Your task to perform on an android device: I have to go to Brussels-Central for work-related reasons. Use the trainline app to locate a rail leaving after 6:00 PM on November 14 from Brussels-Centraal to Beersel.
Image 0: 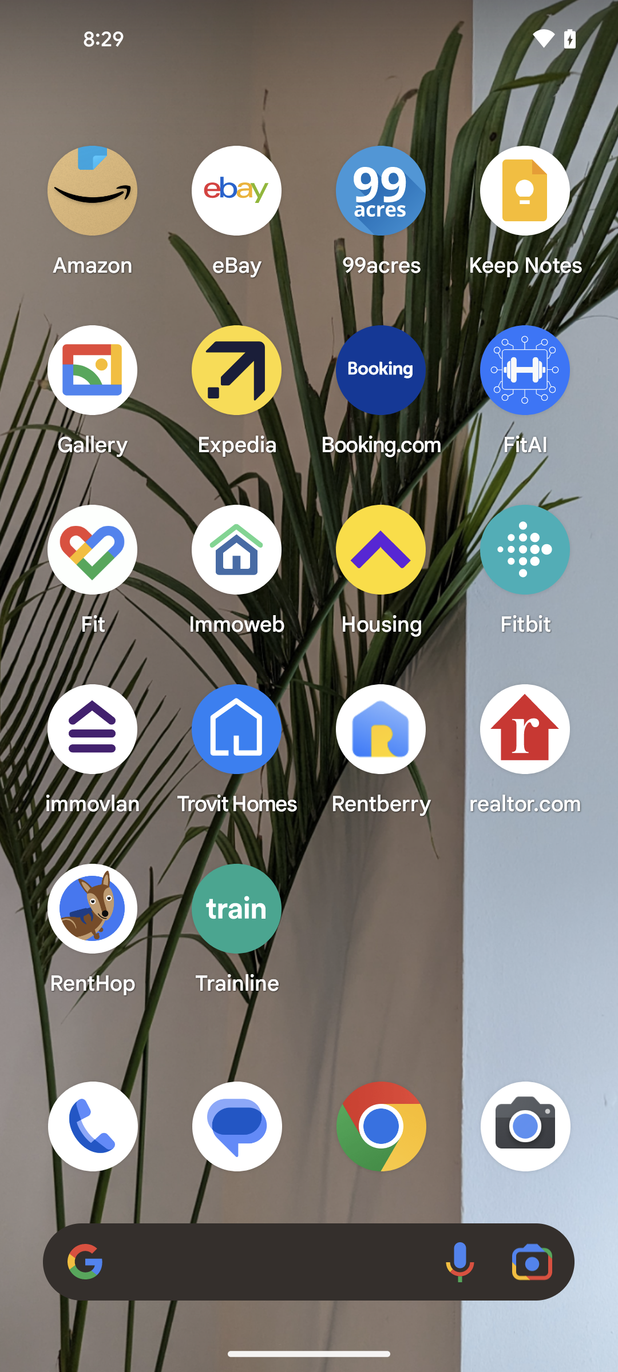
Open the trainline app
Step 0: open app "Trainline"
Image 1: 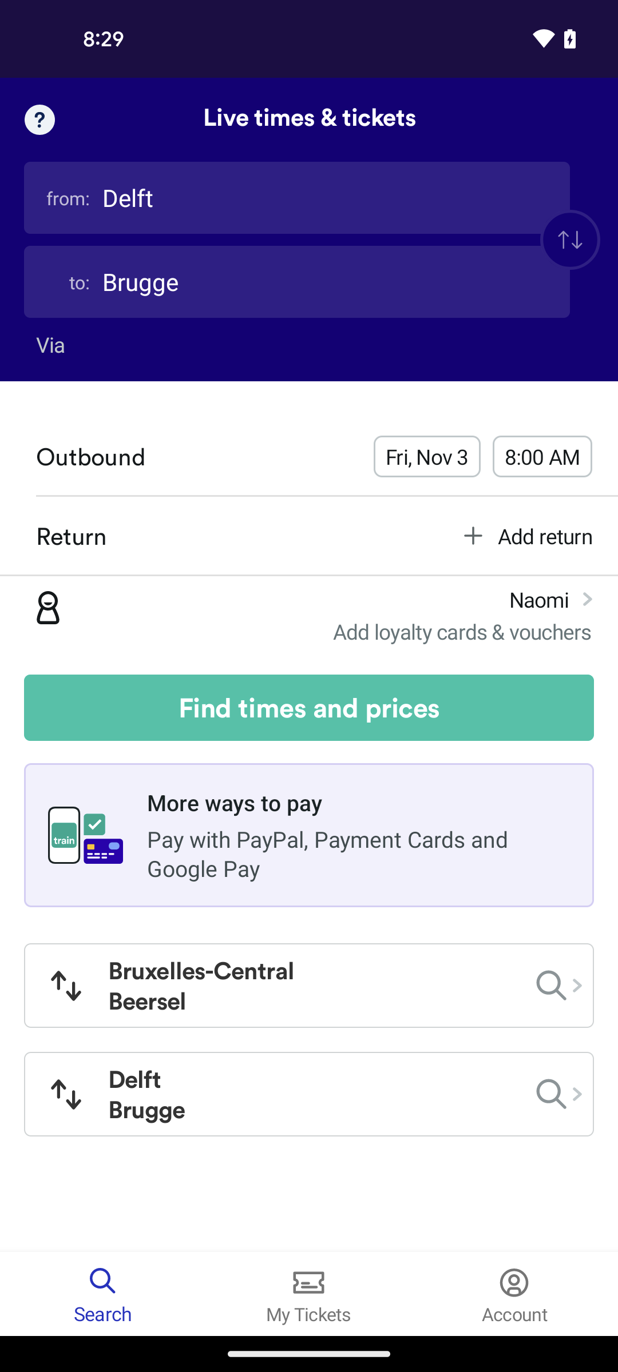
Tap on the departure station search bar
Step 1: click (296, 198)
Image 2: 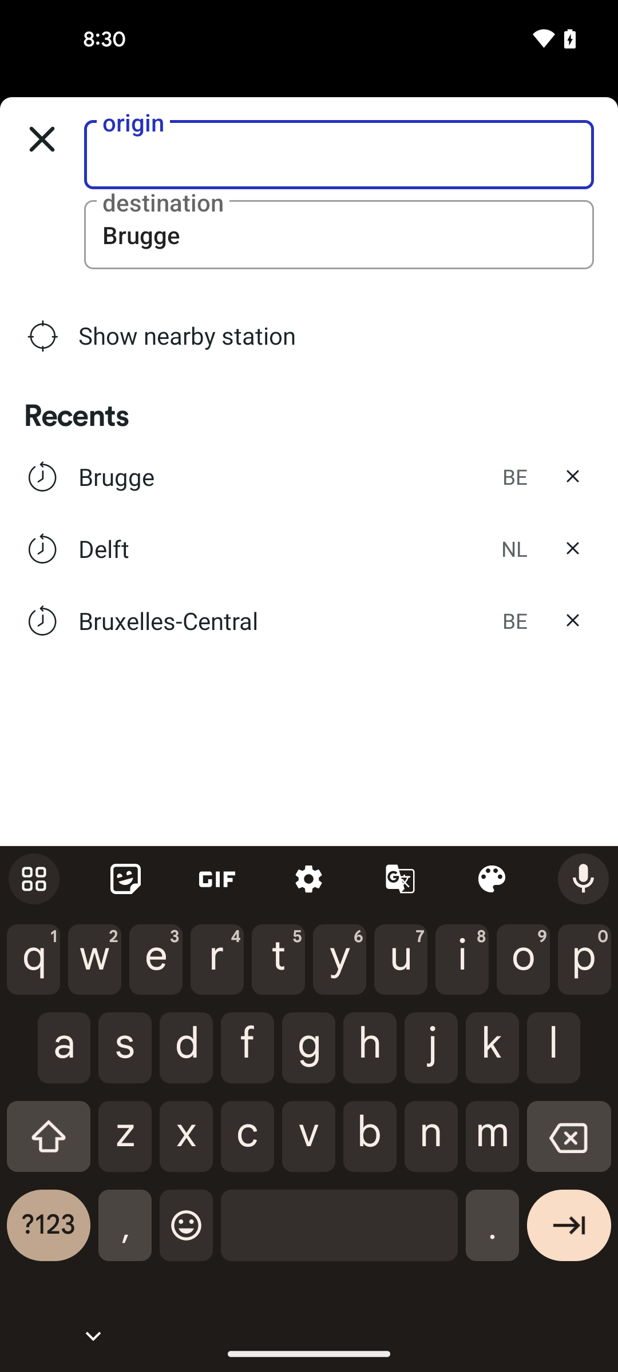
Search for Brussels-Central
Step 2: type "Brussels-Central"
Image 3: 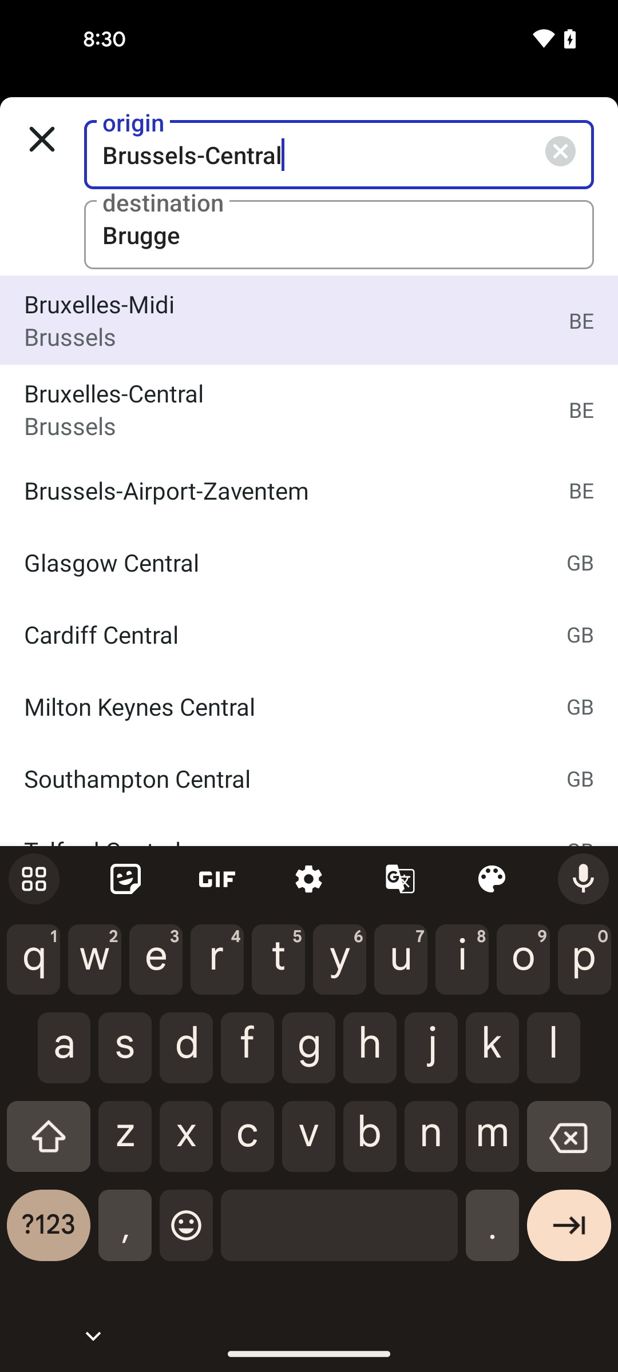
Select the second search result
Step 3: click (284, 393)
Image 4: 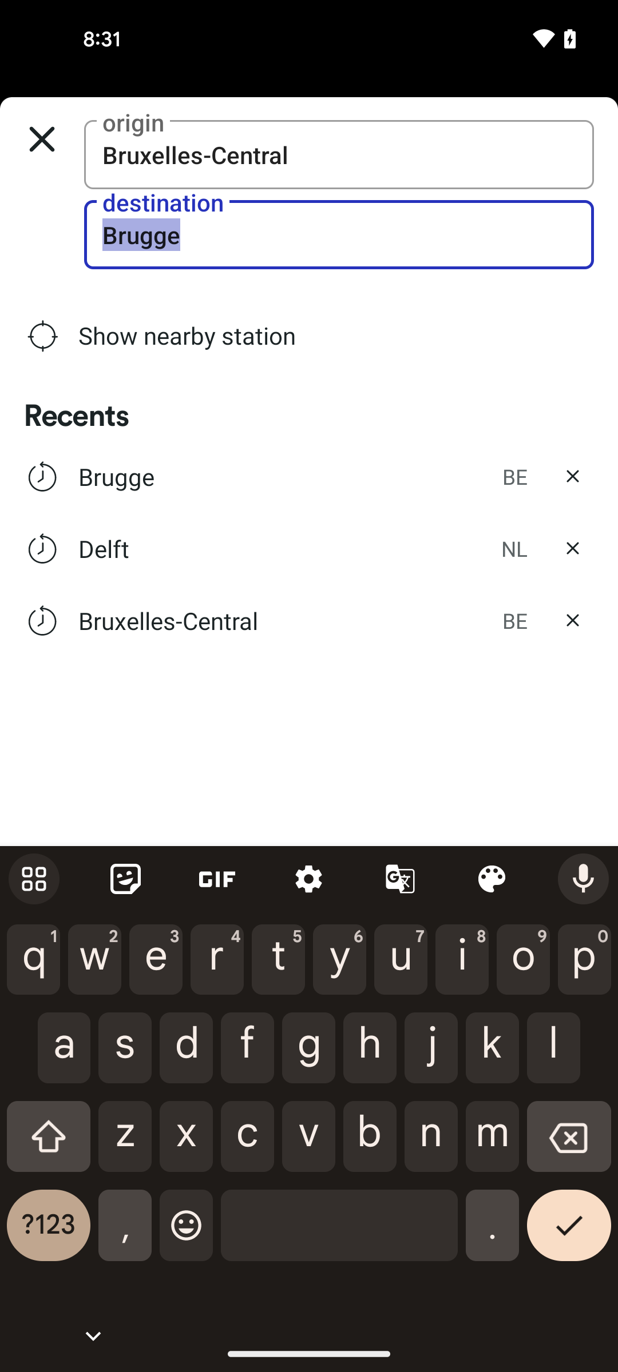
Search the destination to Beersel
Step 4: type "Beersel"
Image 5: 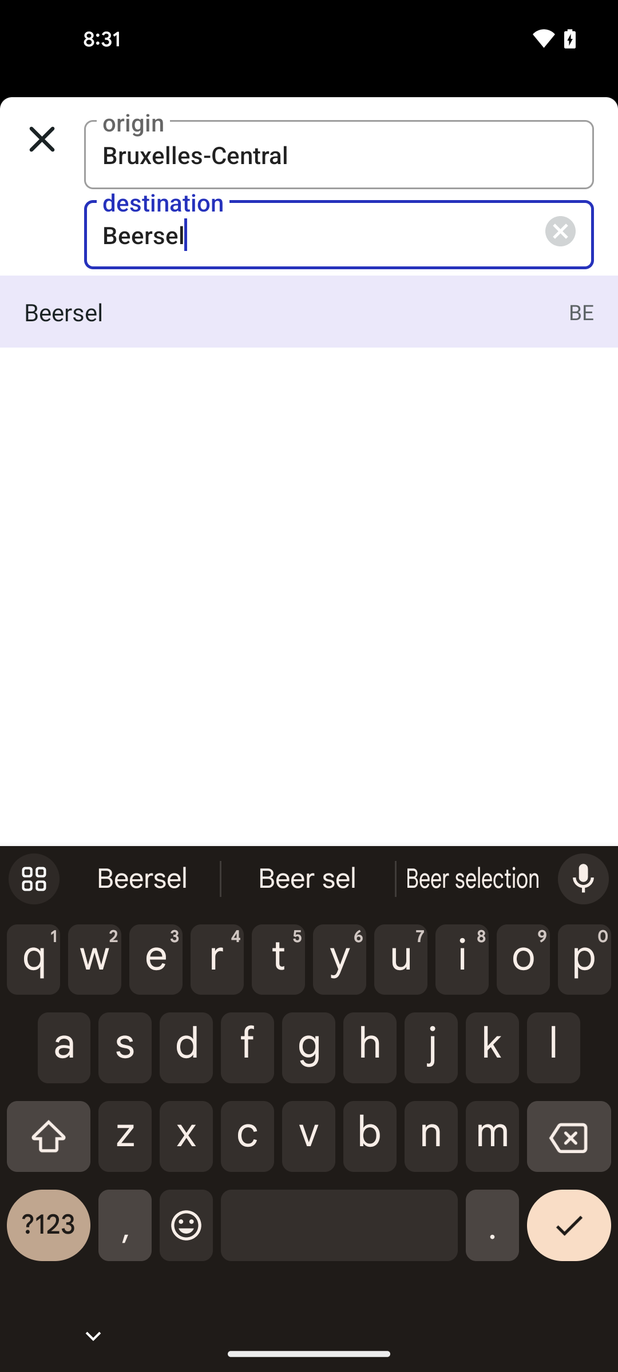
Select the search result
Step 5: click (284, 312)
Image 6: 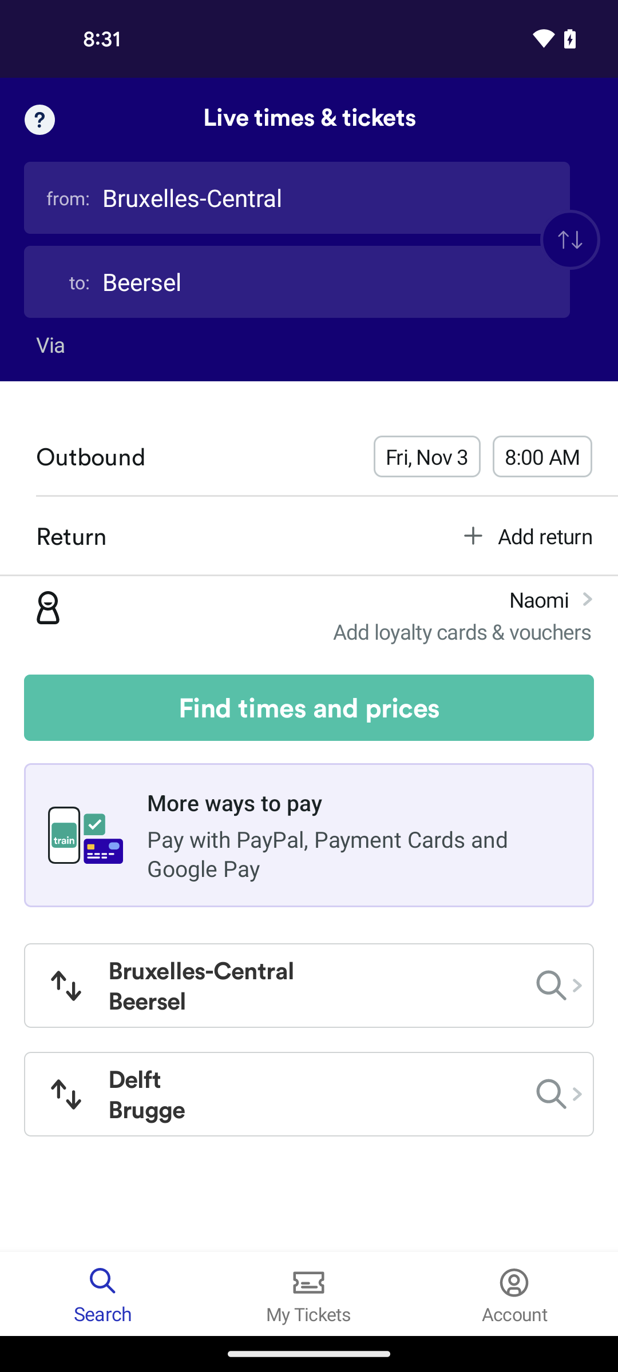
Tap on the date Fri,Nov 3 option
Step 6: click (427, 456)
Image 7: 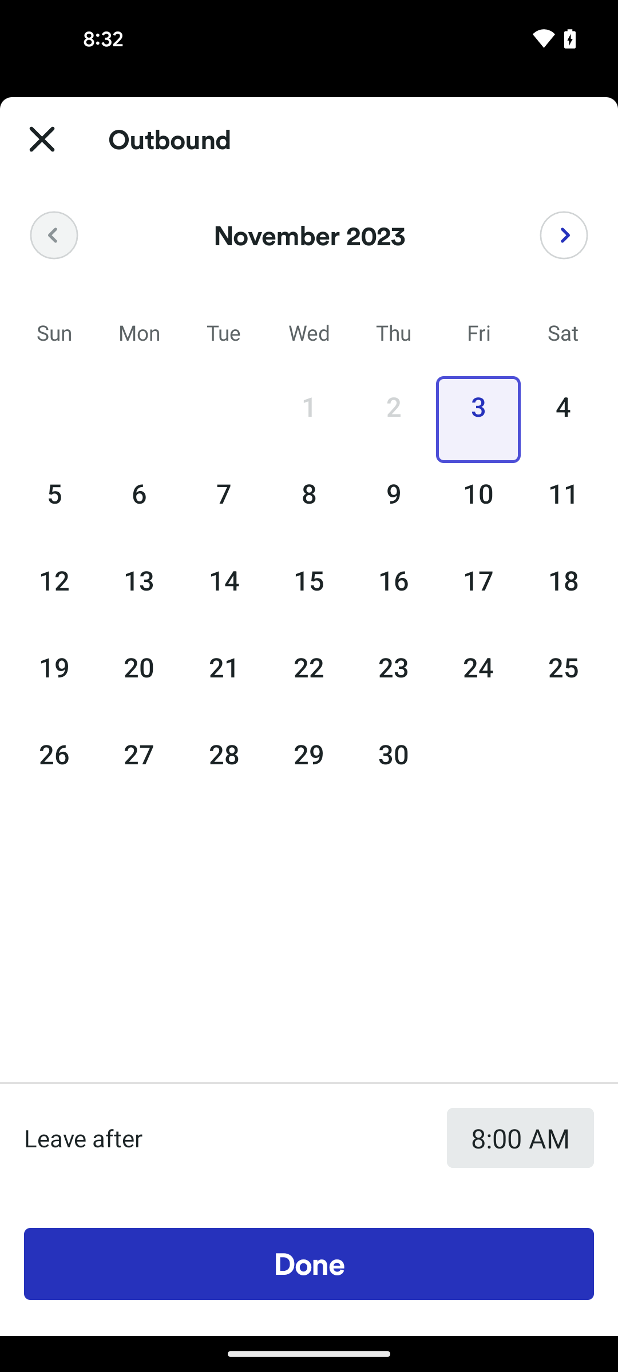
Select the date to 14 november
Step 7: click (224, 580)
Image 8: 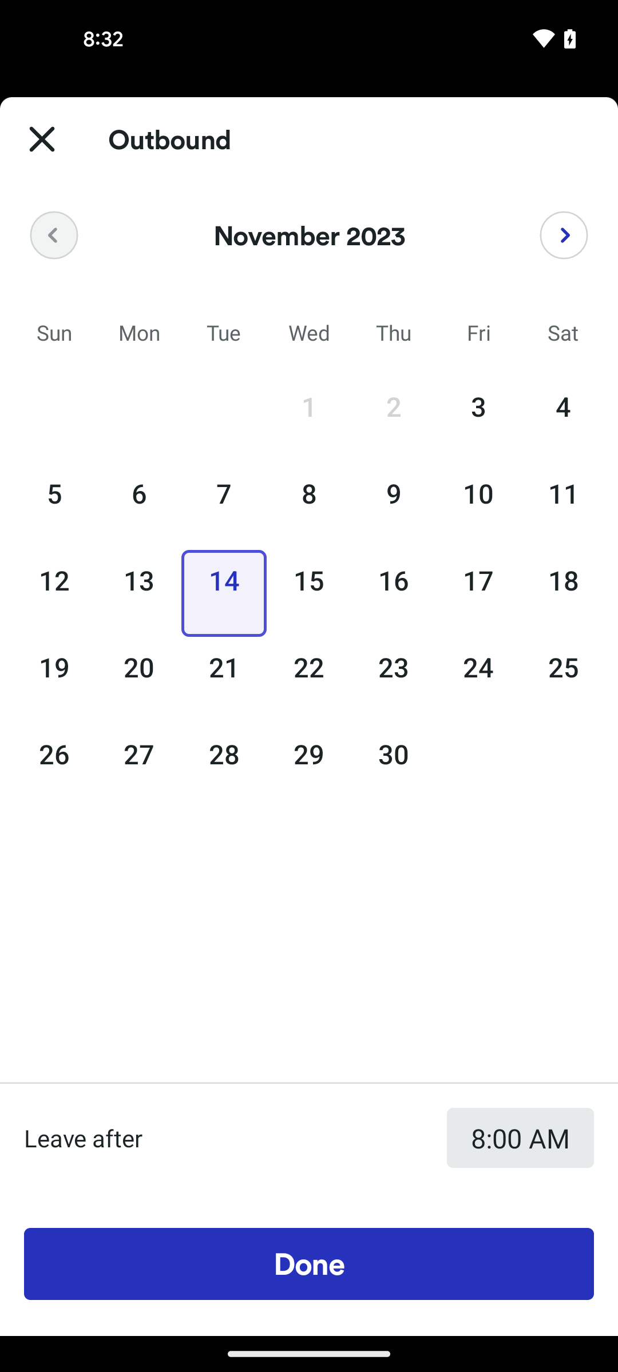
Tap on the time option 8:00 am
Step 8: click (520, 1138)
Image 9: 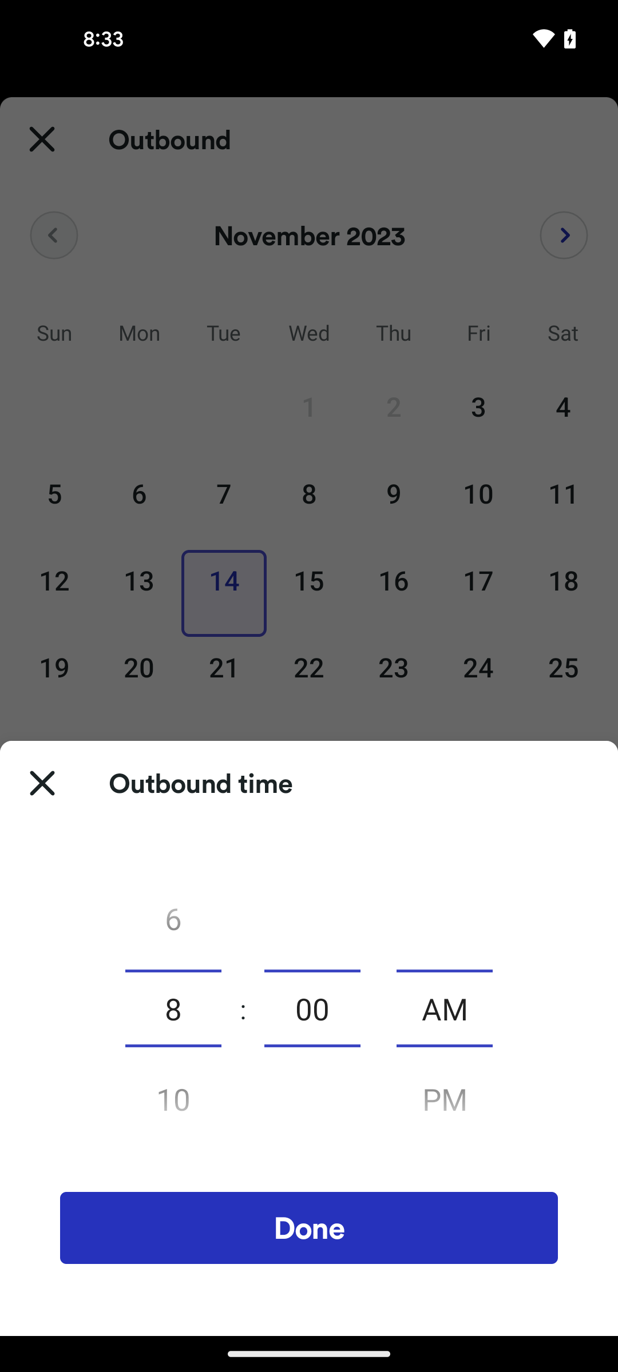
Swipe down to view 6
Step 9: scroll up
Image 10: 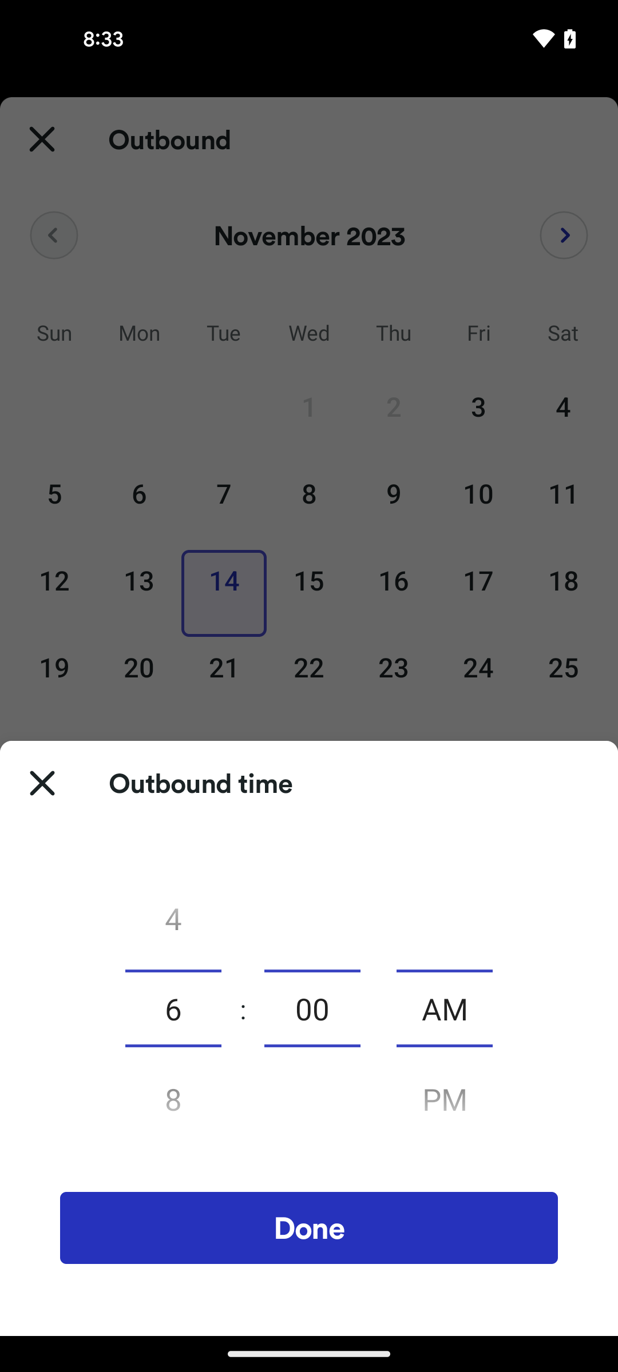
Swipe up to view PM option
Step 10: scroll down
Image 11: 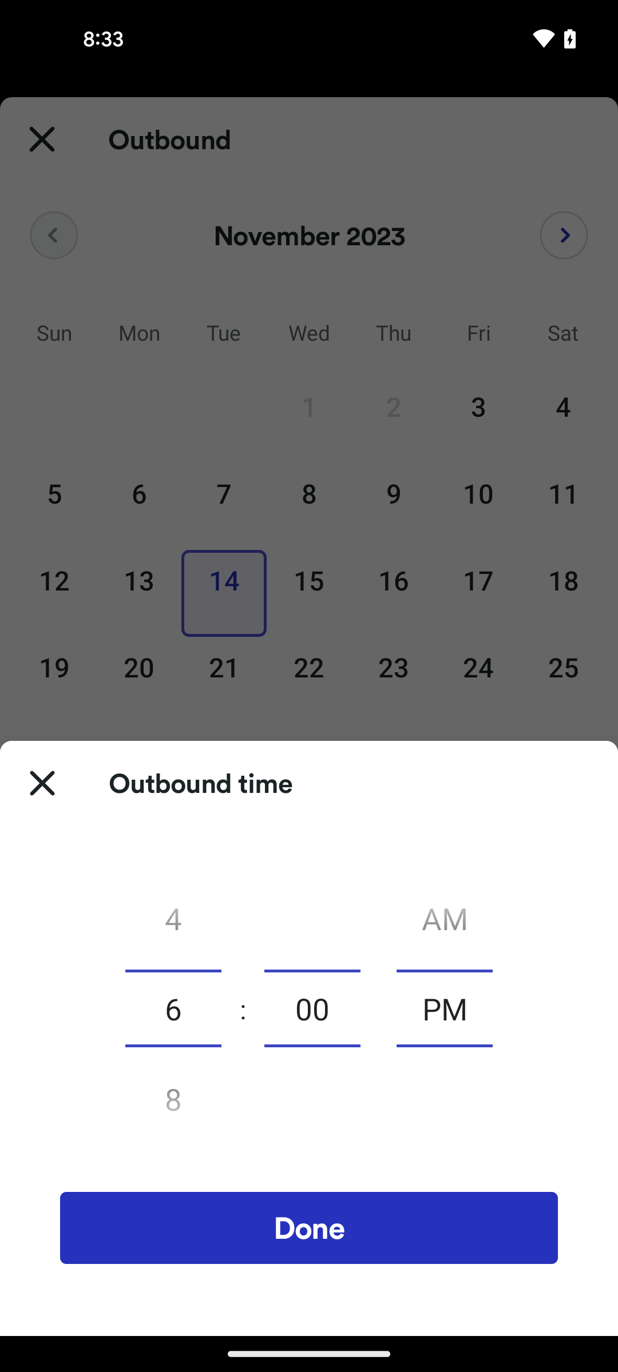
Tap on the done button at the bottom of the screen
Step 11: click (309, 1227)
Image 12: 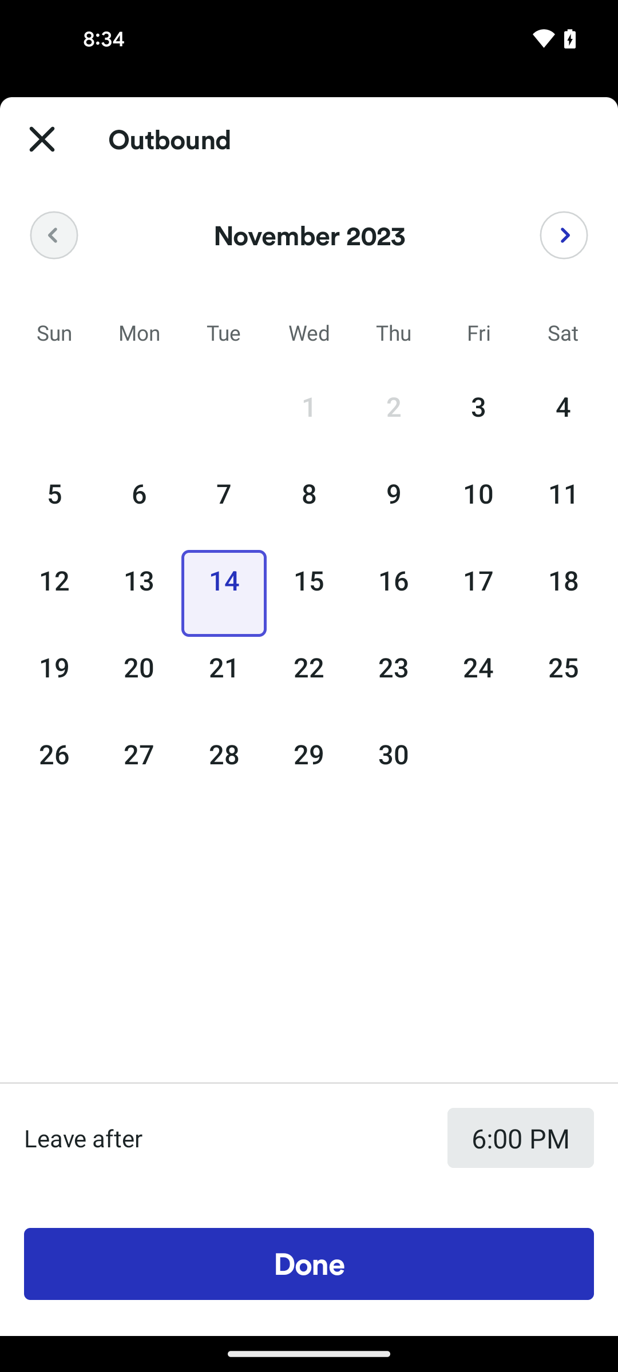
Tap again on the done button
Step 12: click (309, 1263)